Your task to perform on an android device: Play the song "Happy cha cha cha" by Tito Puente on the JioSaavn app.
Image 0: 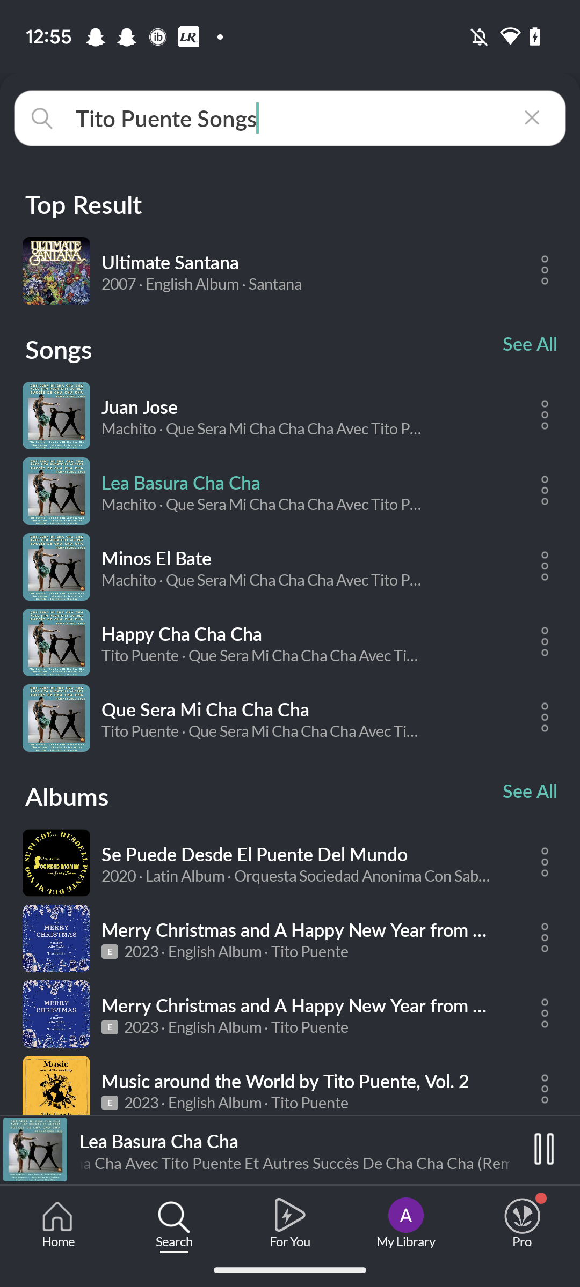
Click on the song "Happy cha cha cha"
Step 0: click (155, 664)